Your task to perform on an android device: Set an alarm on the clock app.
Image 1: 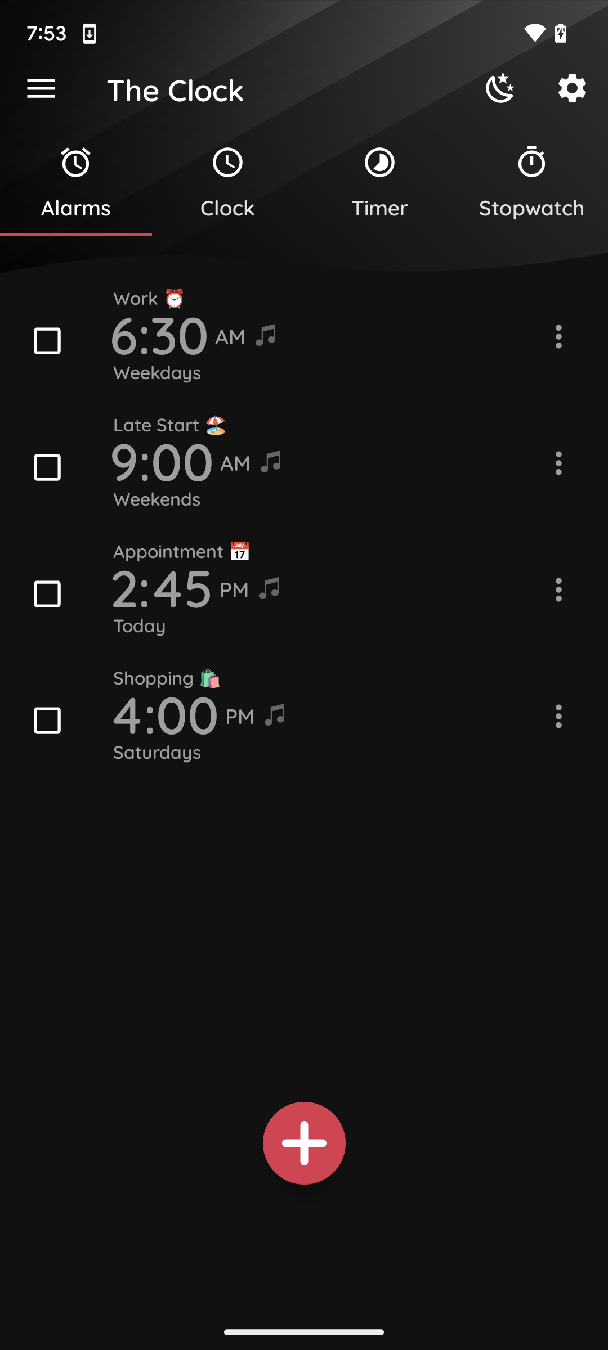
Tap the add icon at the bottom of the screen.
Step 1: click (307, 1139)
Image 2: 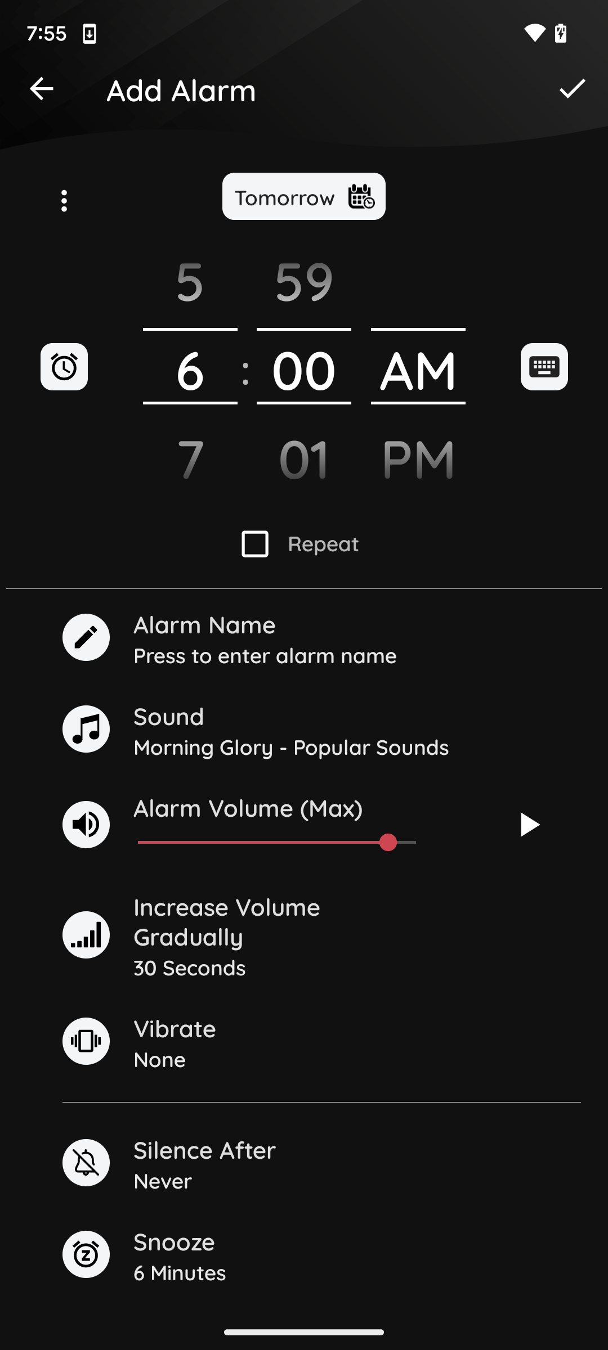
Tap the add icon at the bottom of the screen.
Step 2: wait
Image 3: 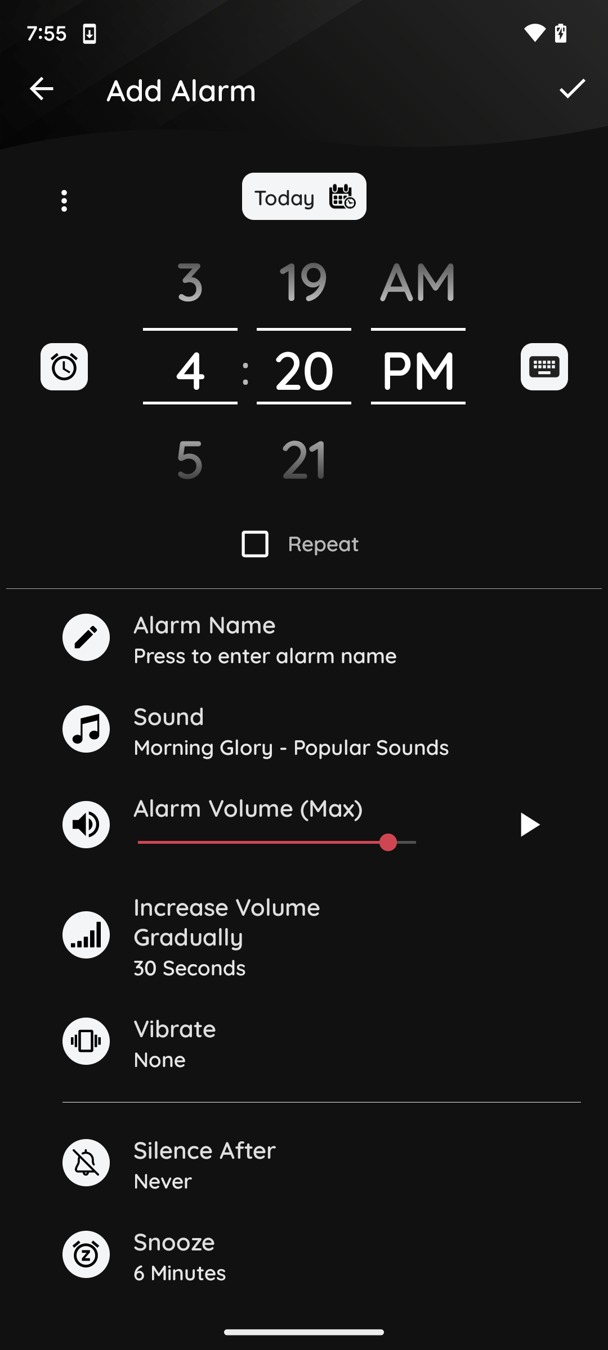
Scroll up to view the save button.
Step 3: scroll down
Image 4: 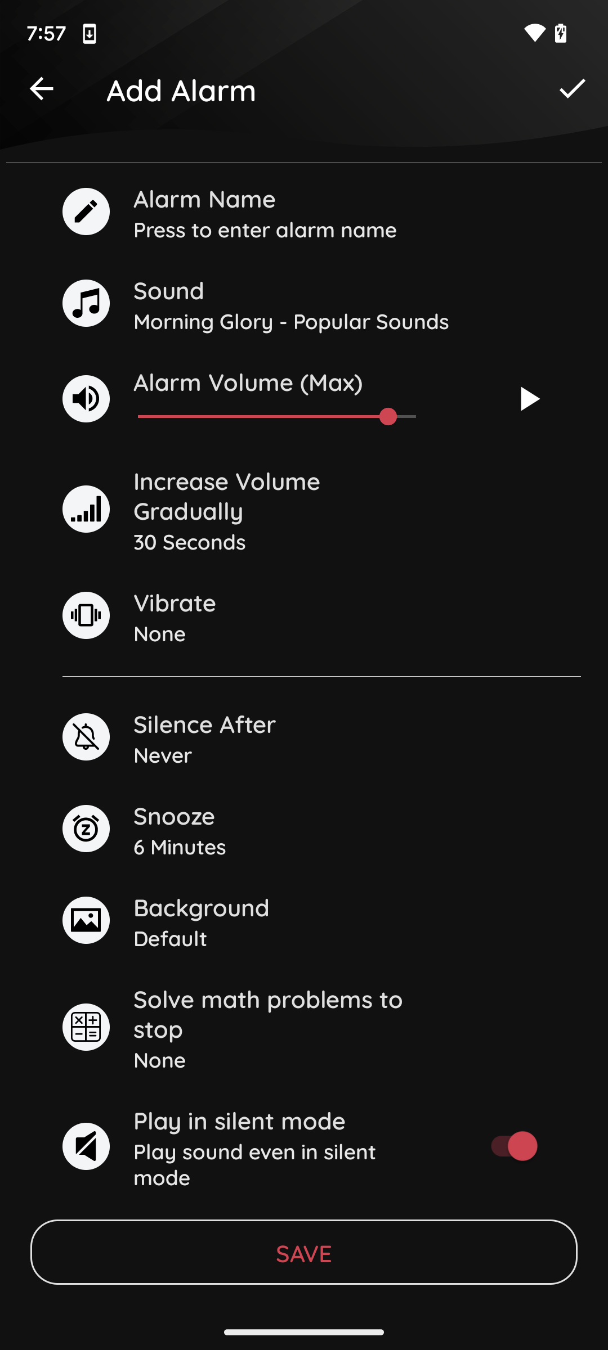
Click on the save icon present at the bottom of the screen.
Step 4: click (303, 1252)